Your task to perform on an android device: I'm interested in historical exchange rates, thus I want to keep an eye on the Currency app's INR to BRL conversion rates for one day.
Image 0: 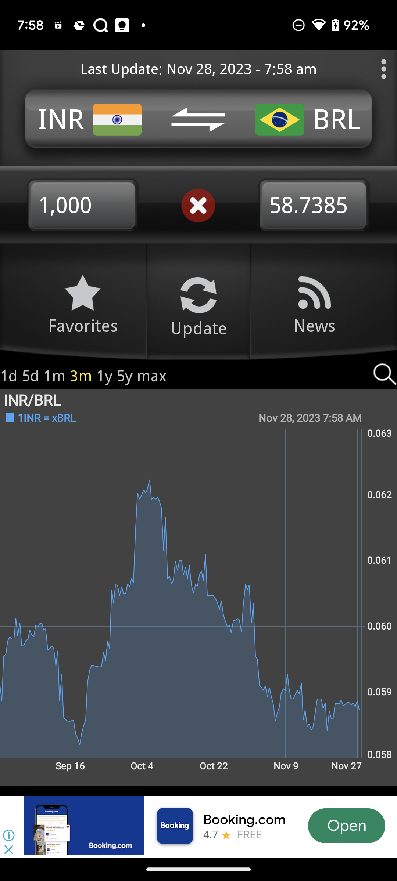
Click on the Timeframe written above the top right corner the chart
Step 0: click (83, 376)
Image 1: 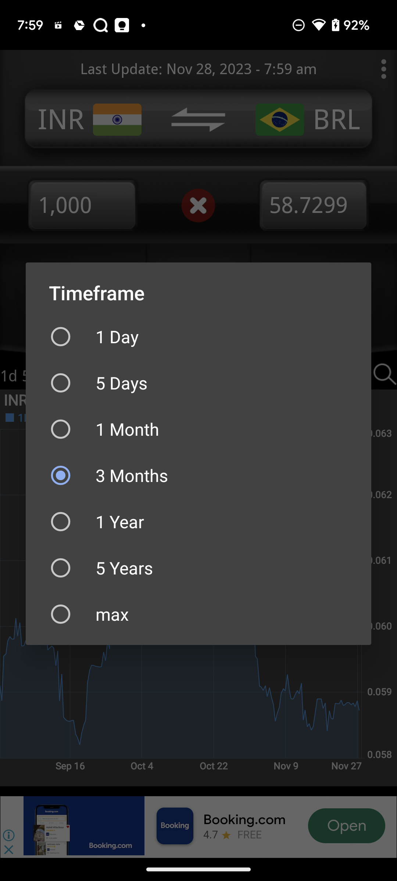
Select Timeframe as 1 Day
Step 1: click (198, 336)
Image 2: 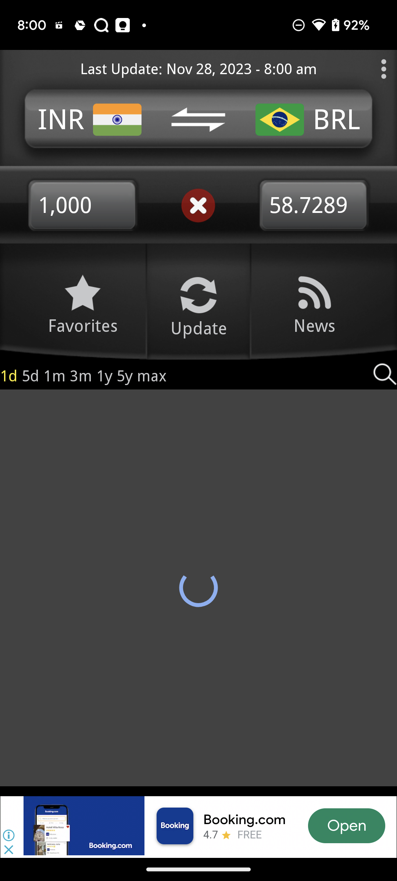
Select Timeframe as 1 Day
Step 2: wait